Your task to perform on an android device: Create a new slide in the PowerPoint app.
Image 0: 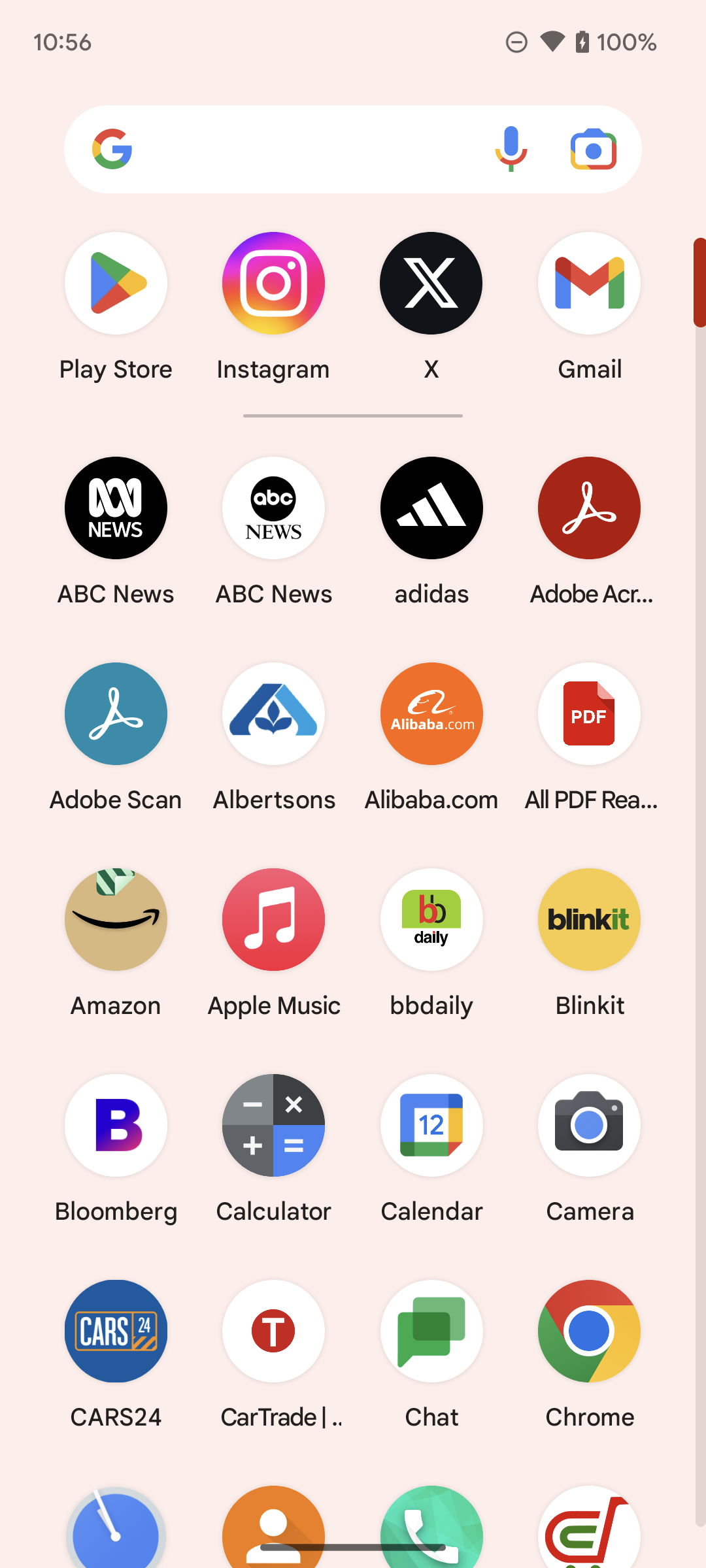
Open Powerpoint app.
Step 0: open app "PowerPoint"
Image 1: 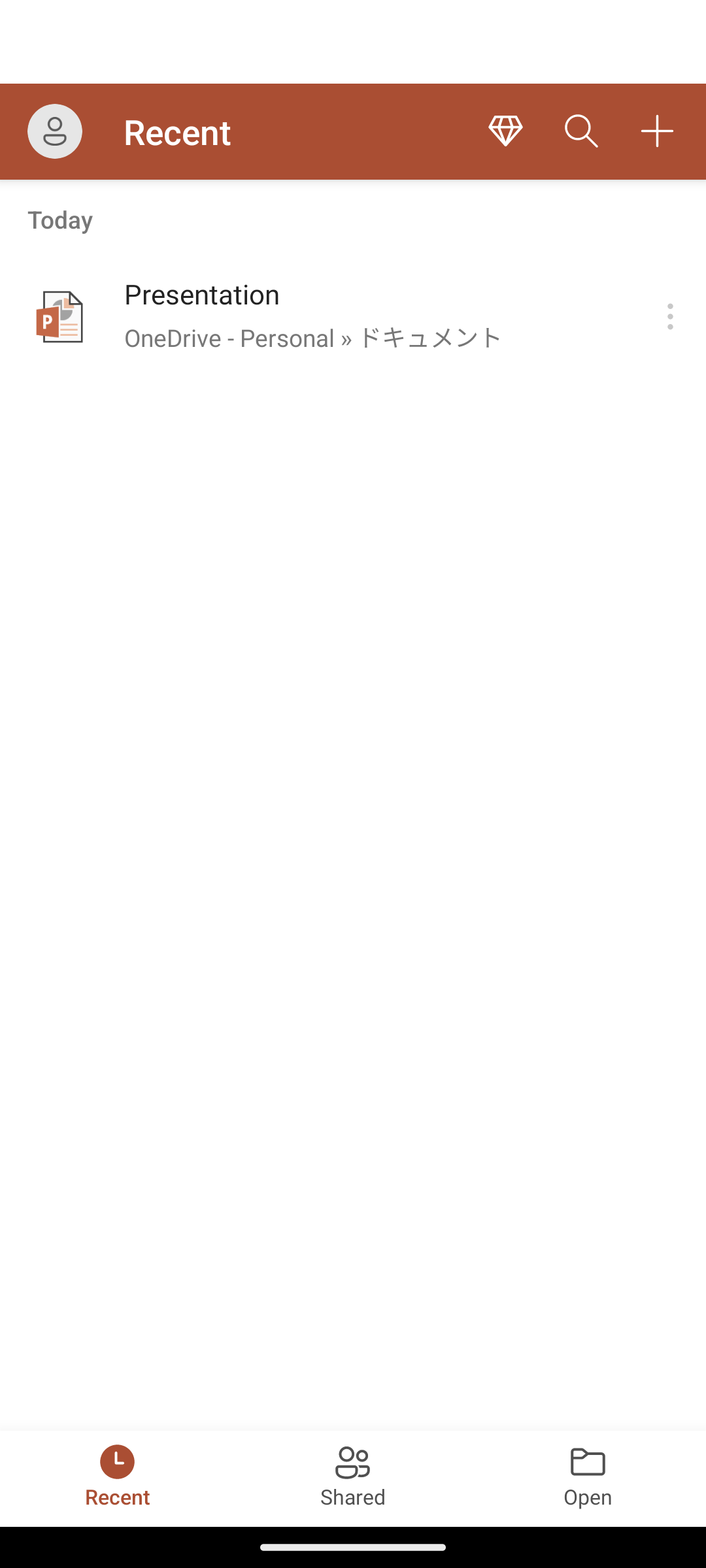
Click on the create icon on the top right corner of the screen.
Step 1: click (657, 131)
Image 2: 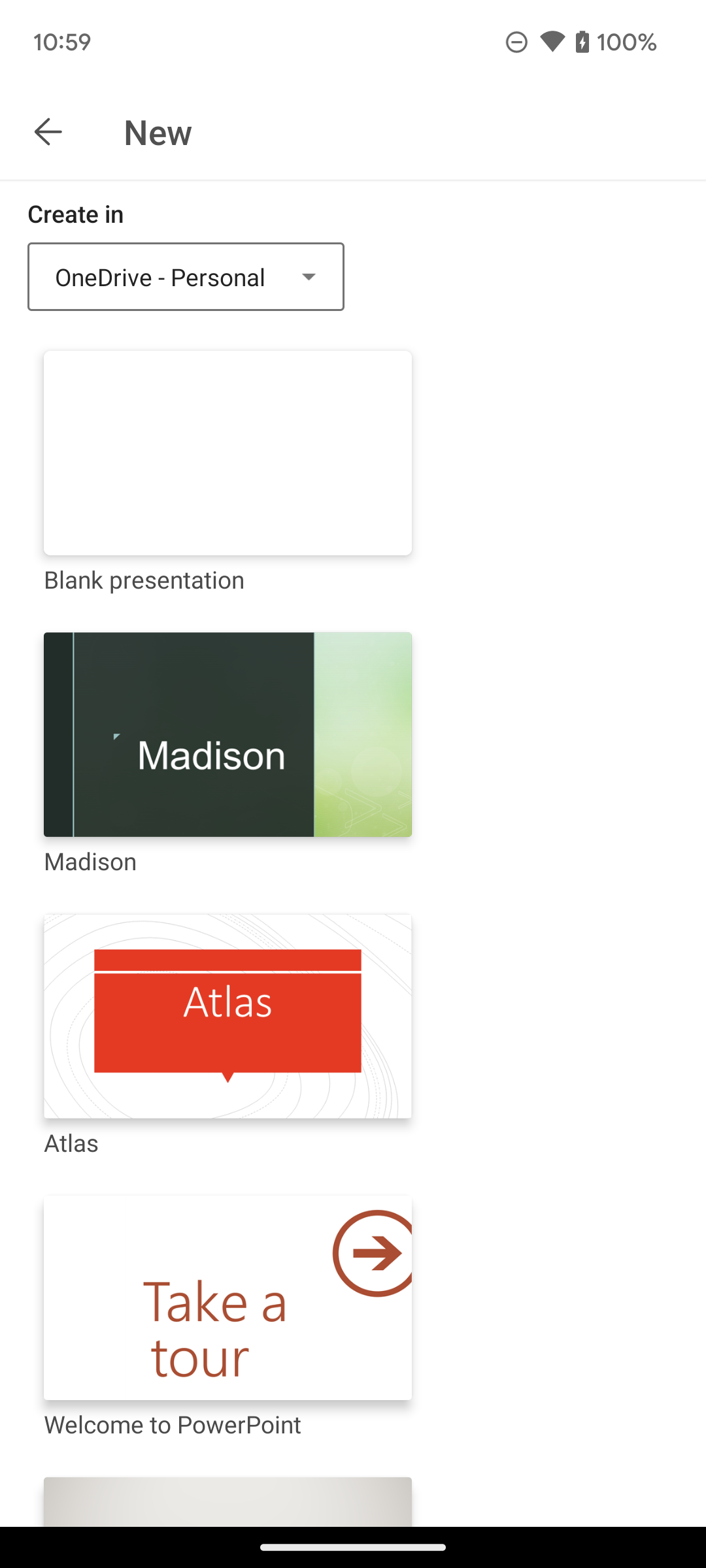
Click on the Blank presentation on the screen.
Step 2: click (228, 474)
Image 3: 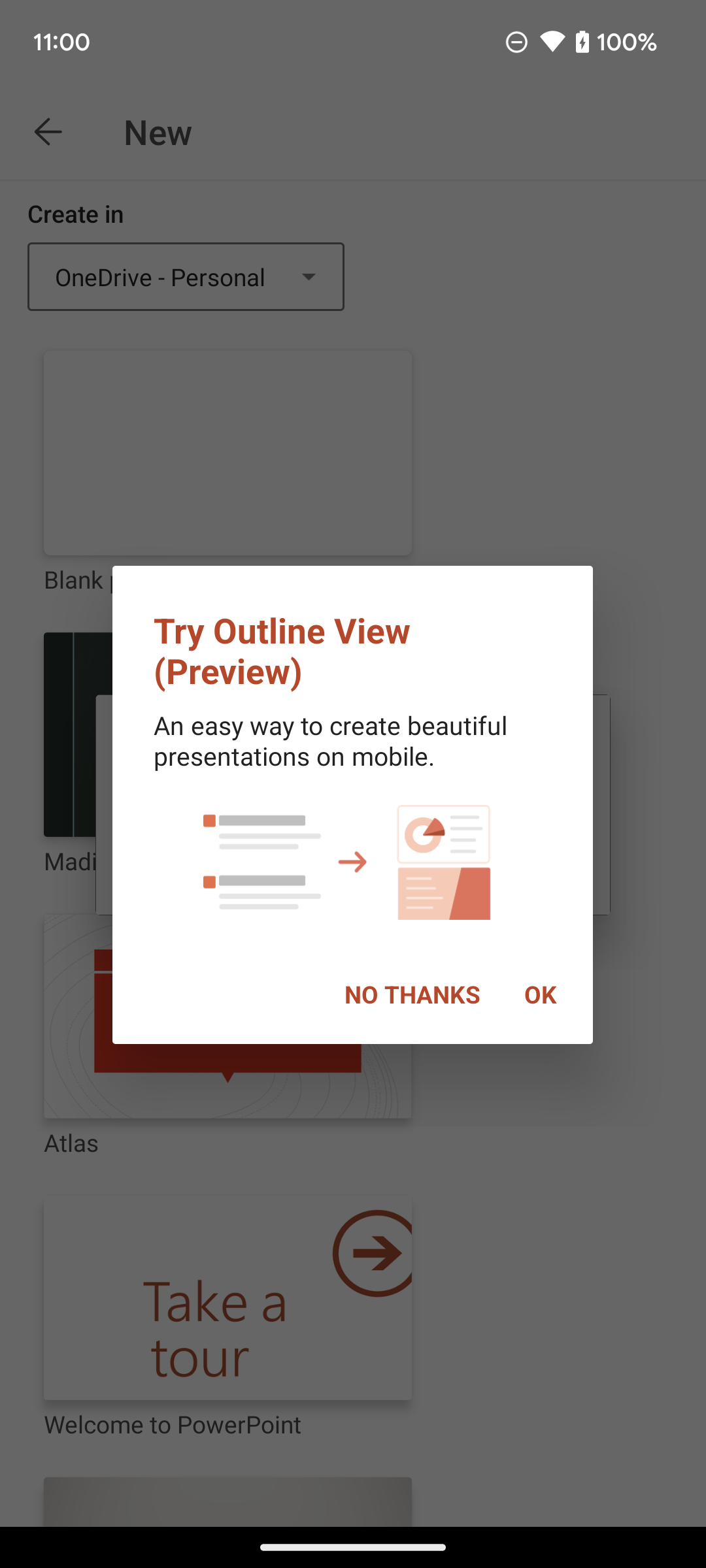
Click on the Blank presentation on the screen.
Step 3: wait
Image 4: 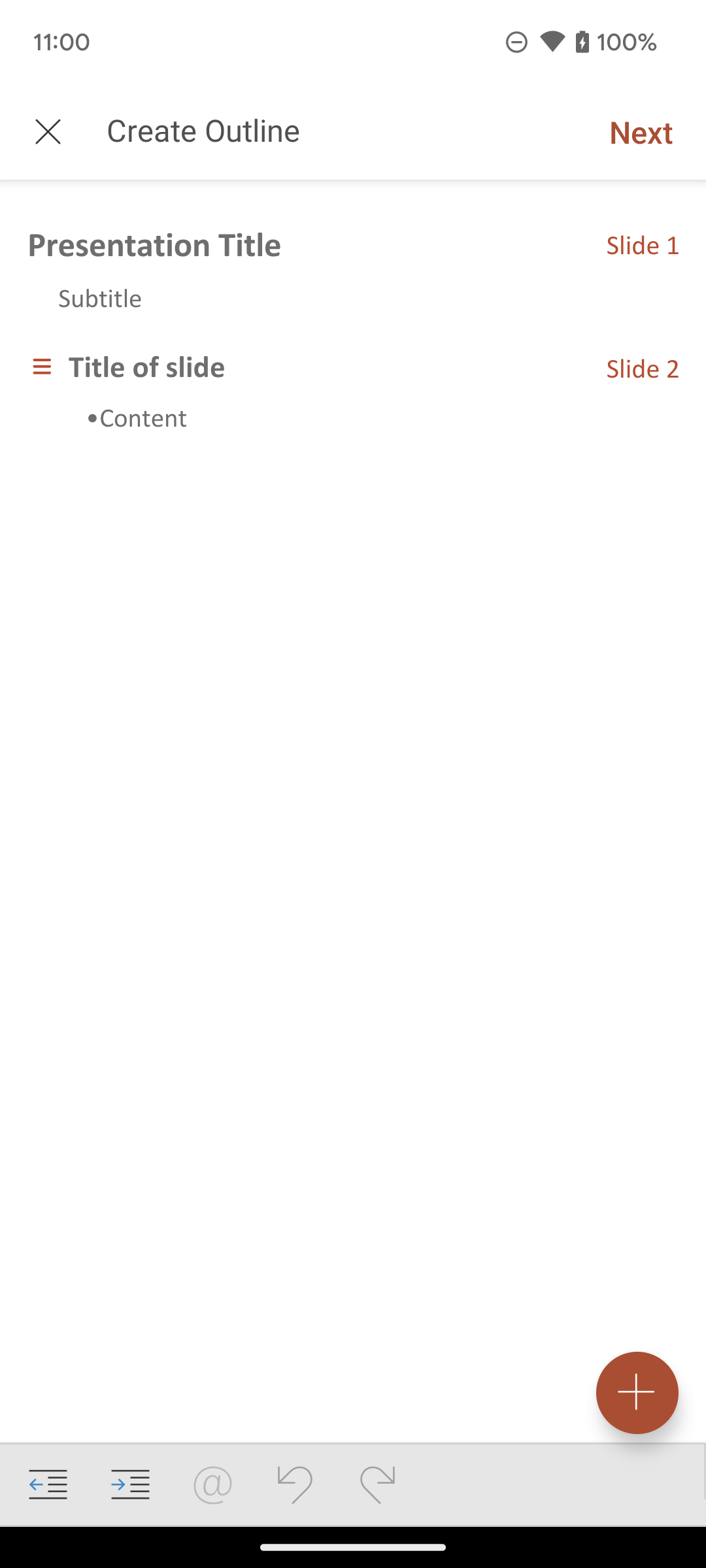
Click on the Blank presentation on the screen.
Step 4: wait